Your task to perform on an android device: I'm going to Barcelona with my mother, thus I'm searching for a hotel in Barcelona for four nights from November 1st to November 5th, 2023 in the booking.com app.
Image 0: 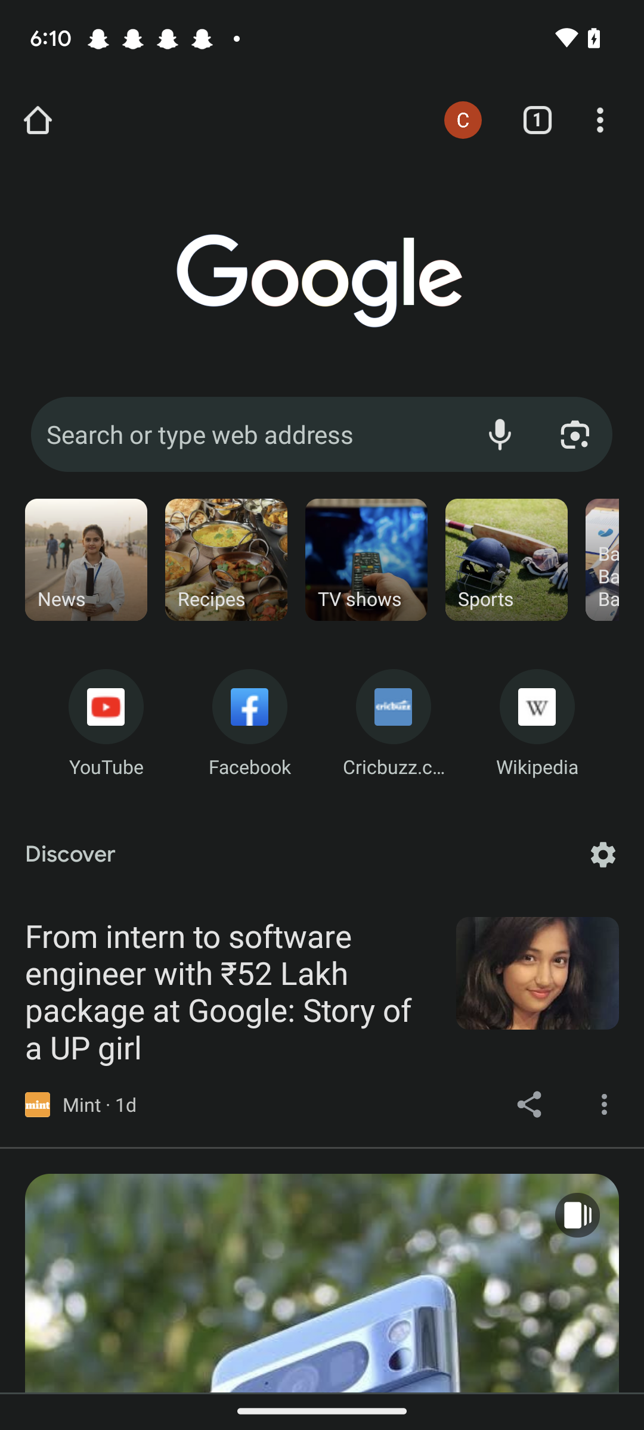
Open the booking.com app
Step 0: open app "Booking.com"
Image 1: 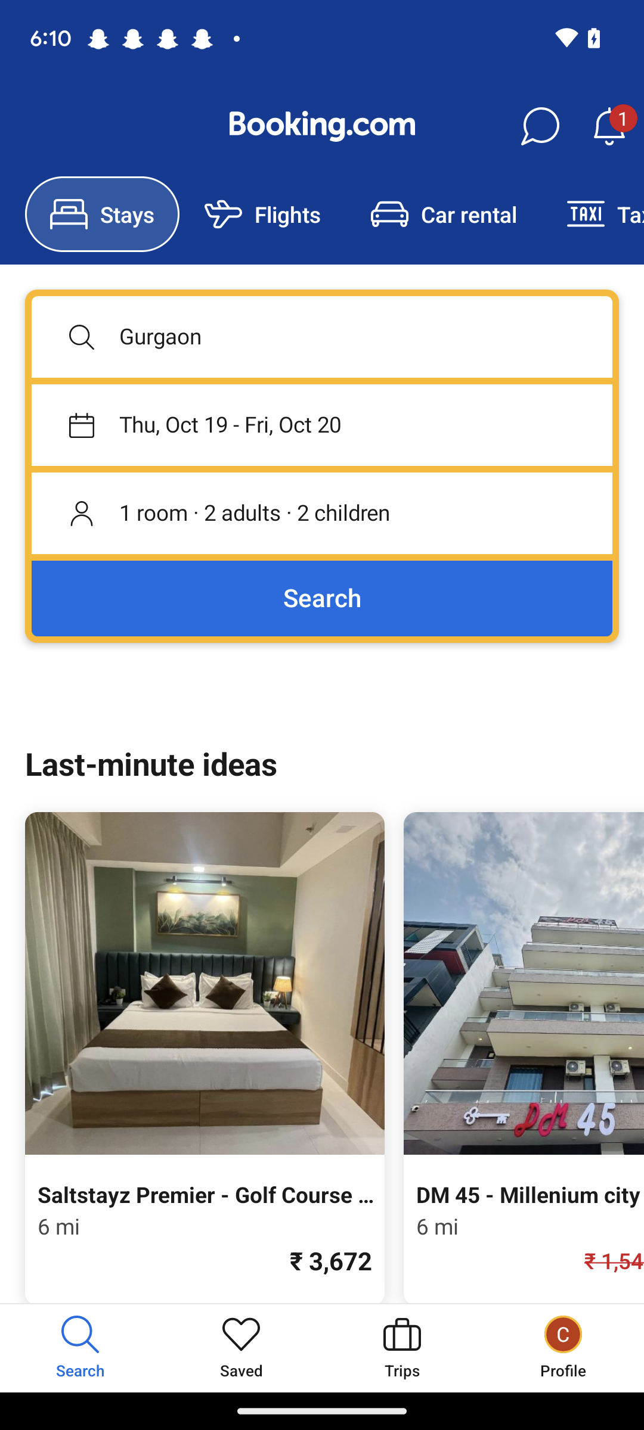
Click on the destination search bar at the top of the screen
Step 1: click (322, 337)
Image 2: 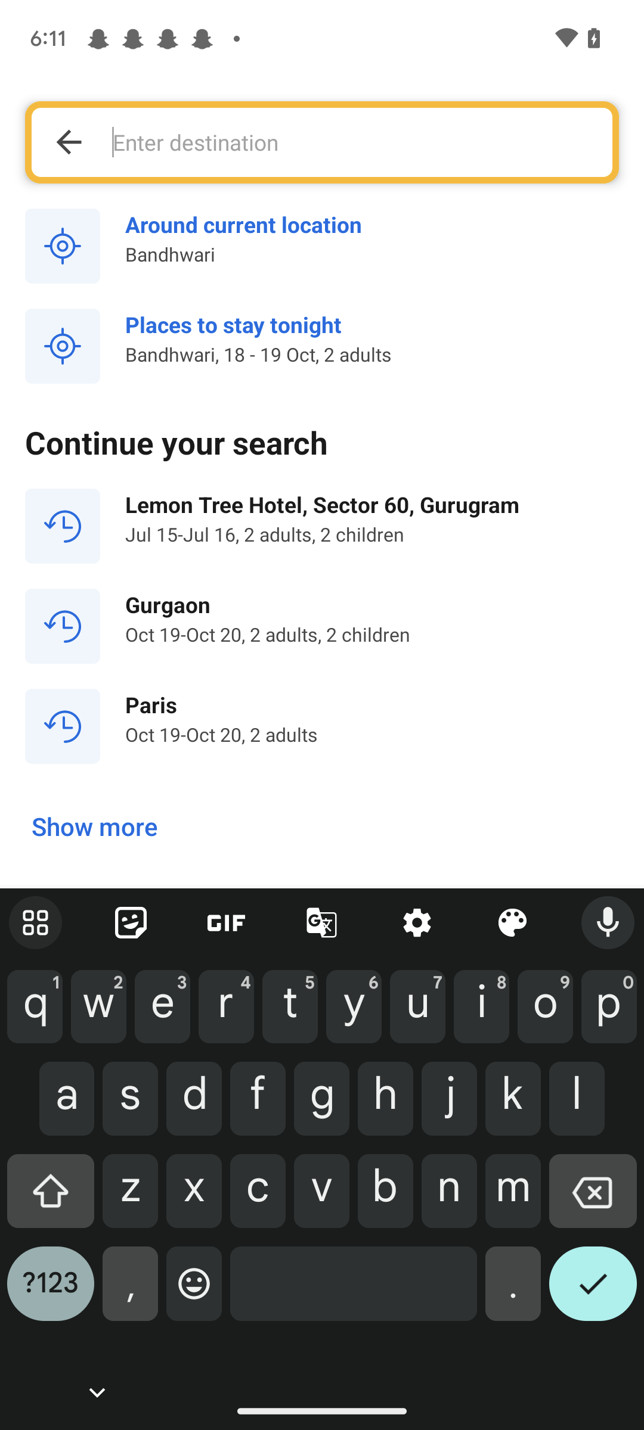
Search for Barcelona 
Step 2: type "Barcelona"
Image 3: 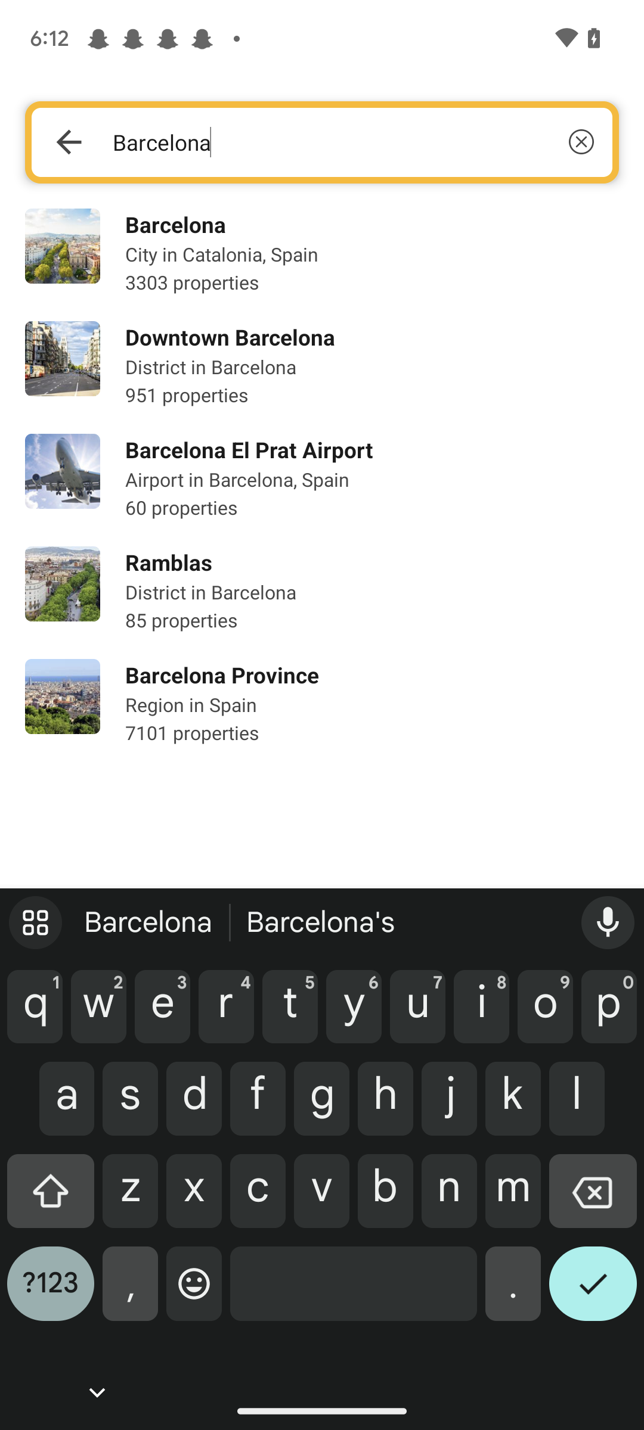
Click on the first result
Step 3: click (372, 254)
Image 4: 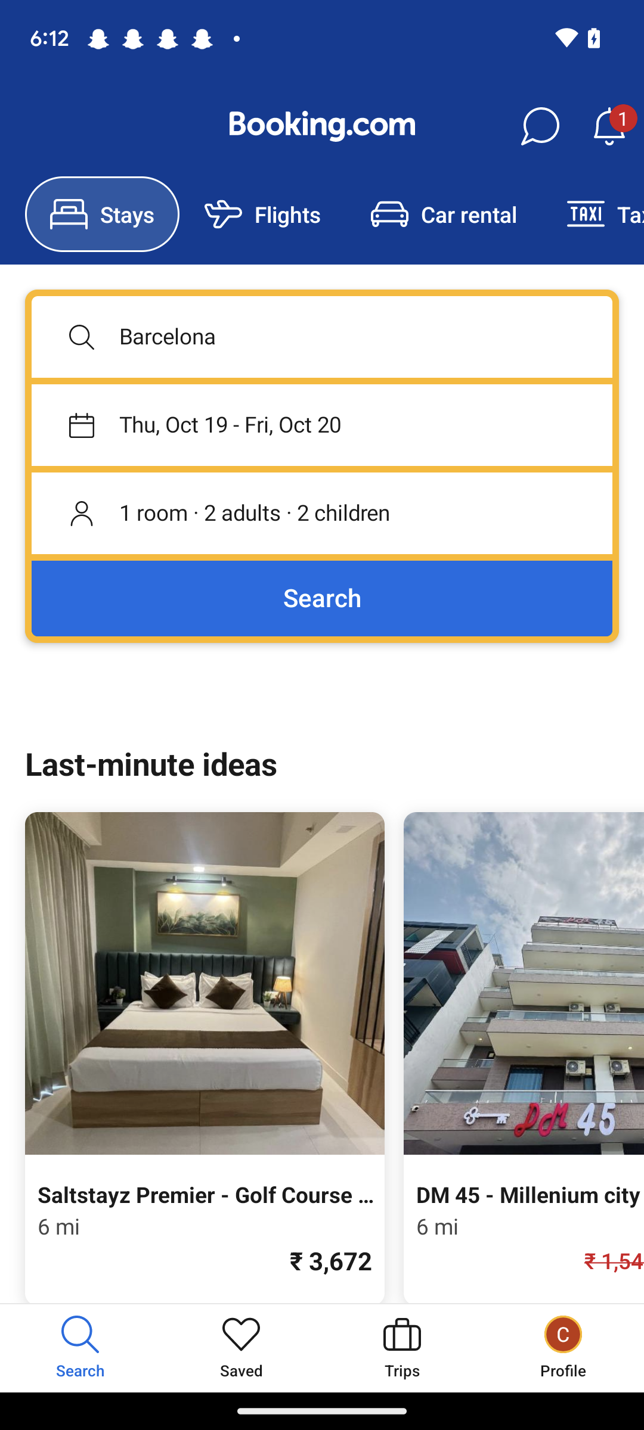
Click on the dates section
Step 4: click (322, 425)
Image 5: 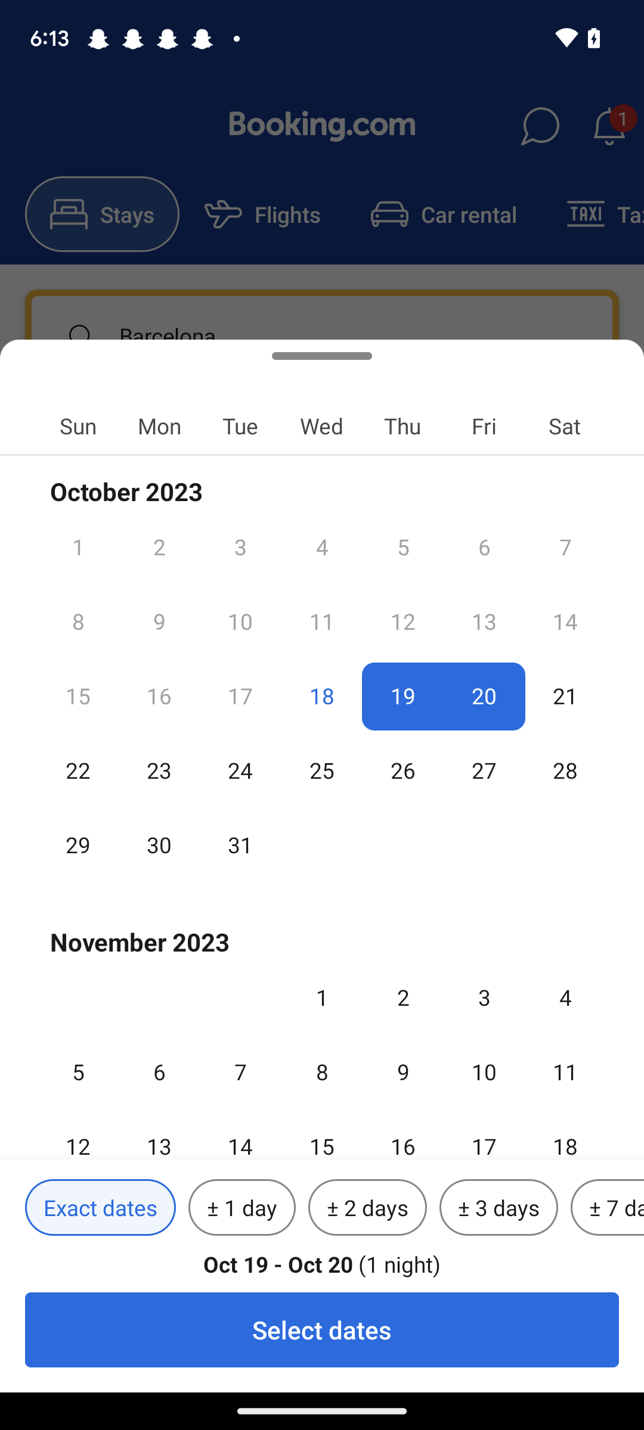
Click on the 1st Nov
Step 5: click (321, 997)
Image 6: 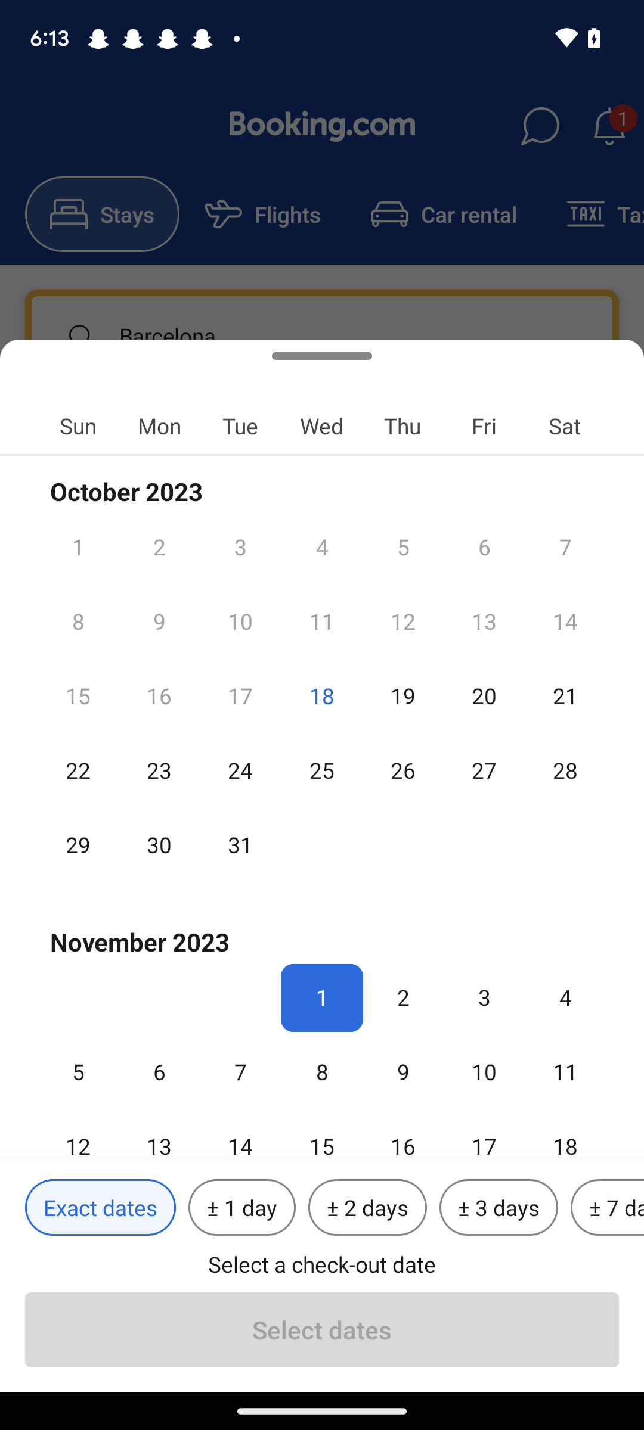
Click on the 5th Nov
Step 6: click (78, 1065)
Image 7: 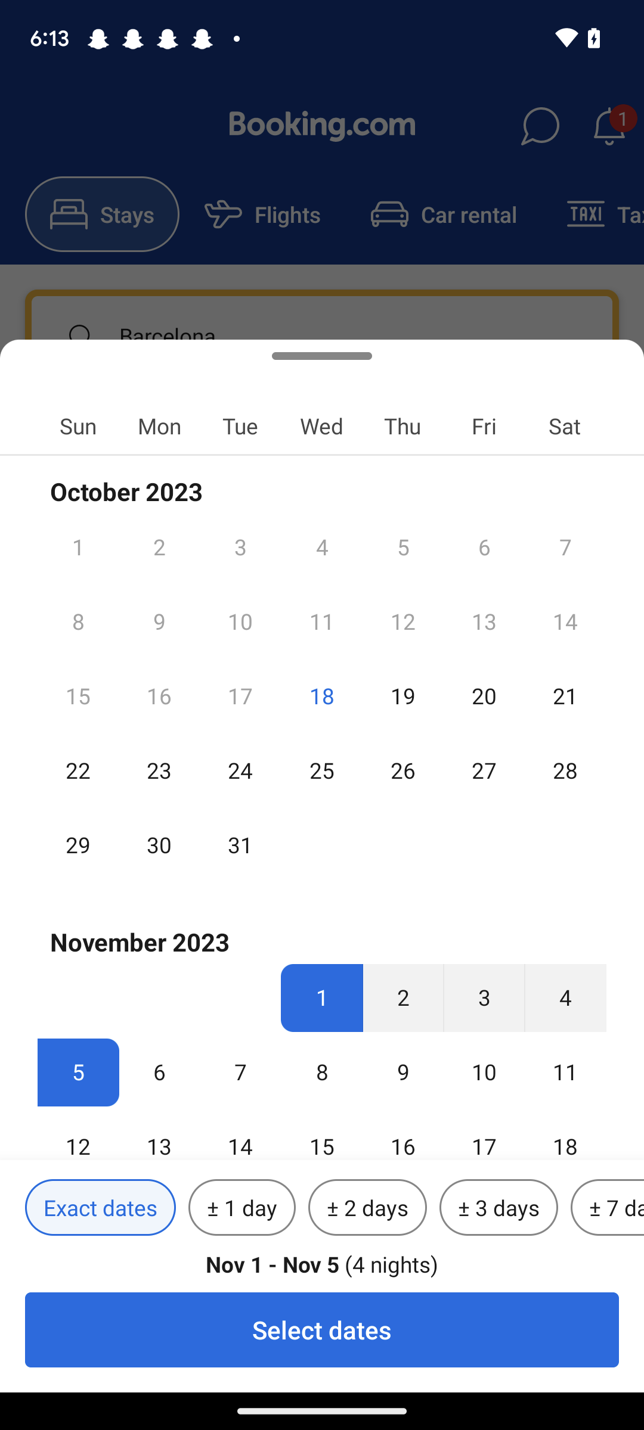
Click on the select dates button at the bottom of the screen
Step 7: click (322, 1330)
Image 8: 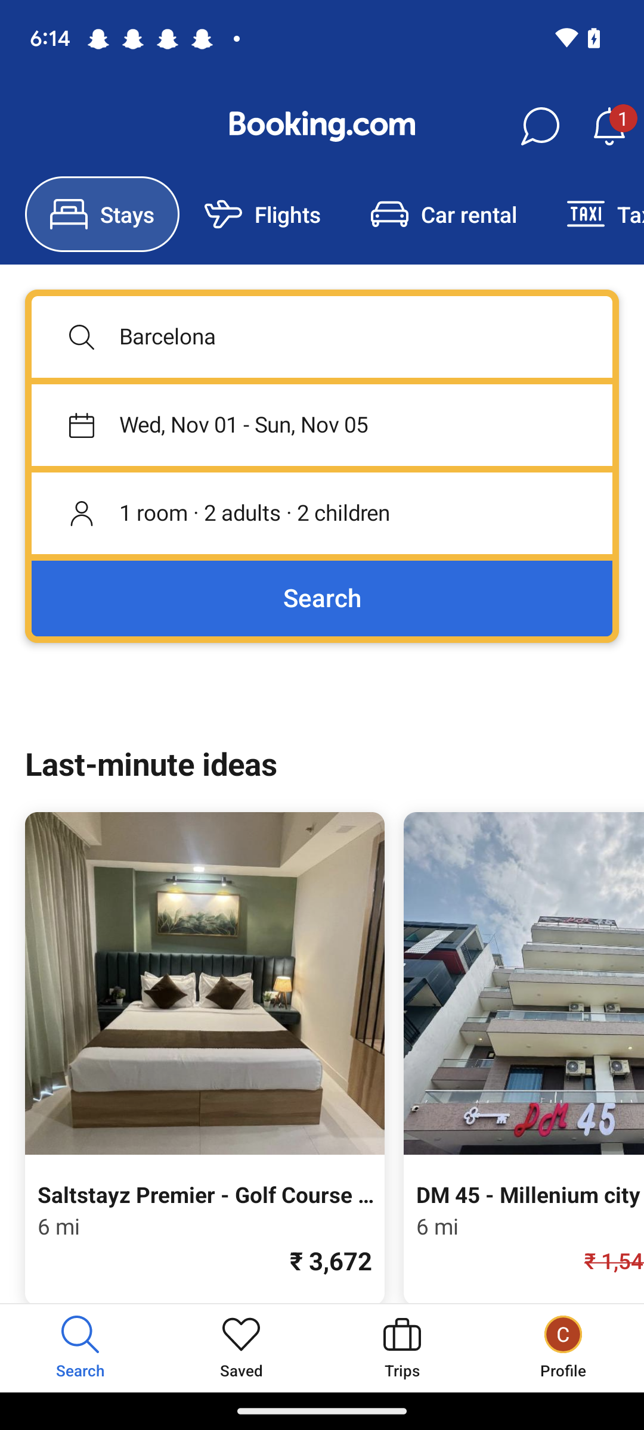
Click on the person section
Step 8: click (322, 513)
Image 9: 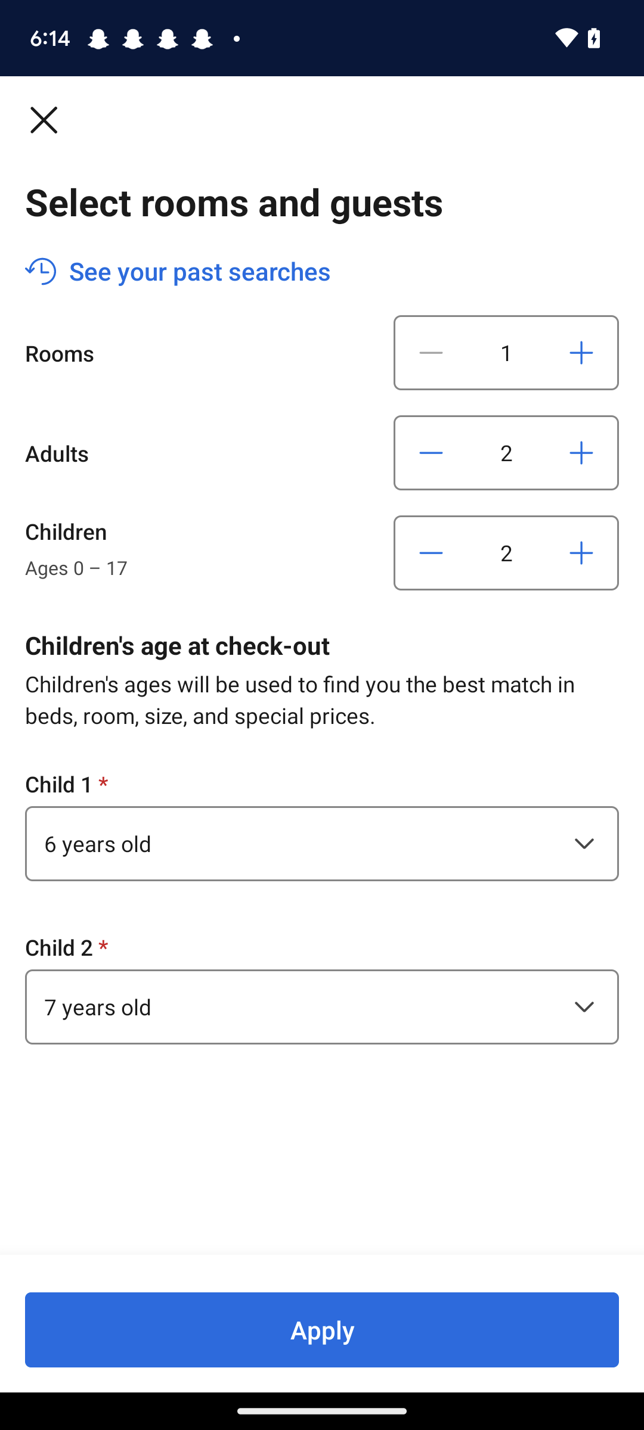
Click on the - icon of the children section
Step 9: click (431, 553)
Image 11: 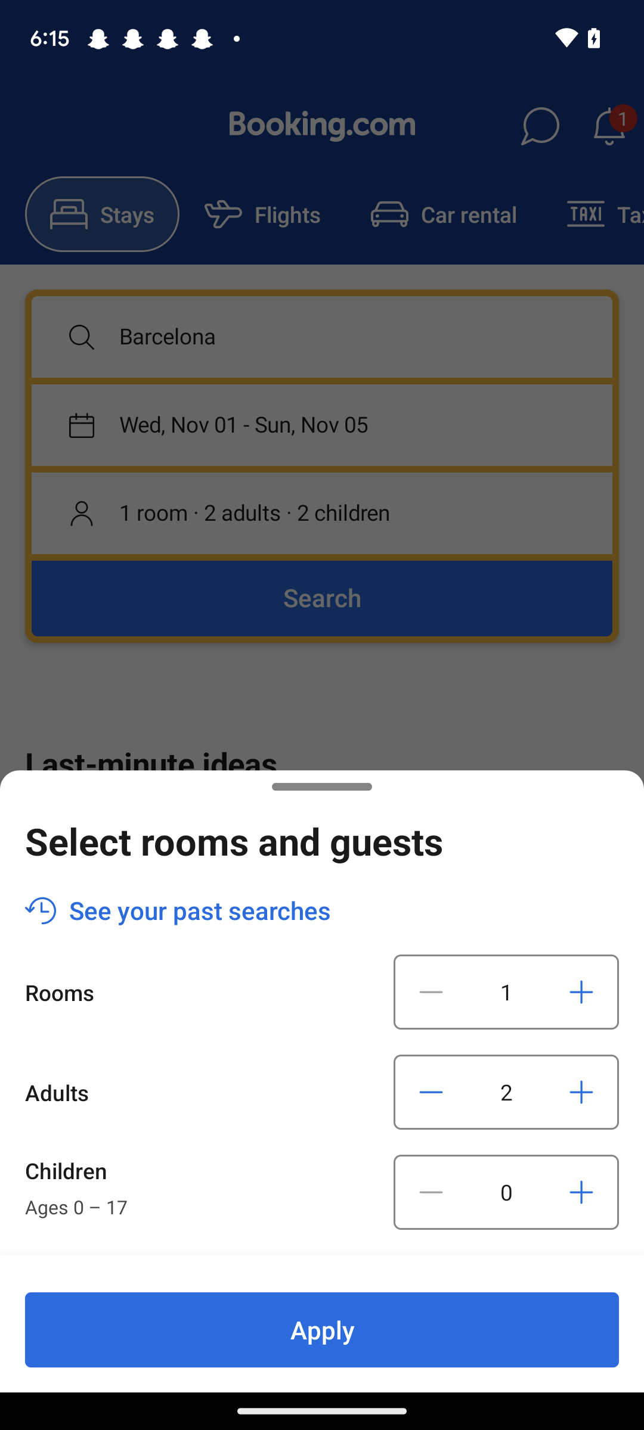
Click on the apply button at the bottom of the screen
Step 11: click (322, 1330)
Image 12: 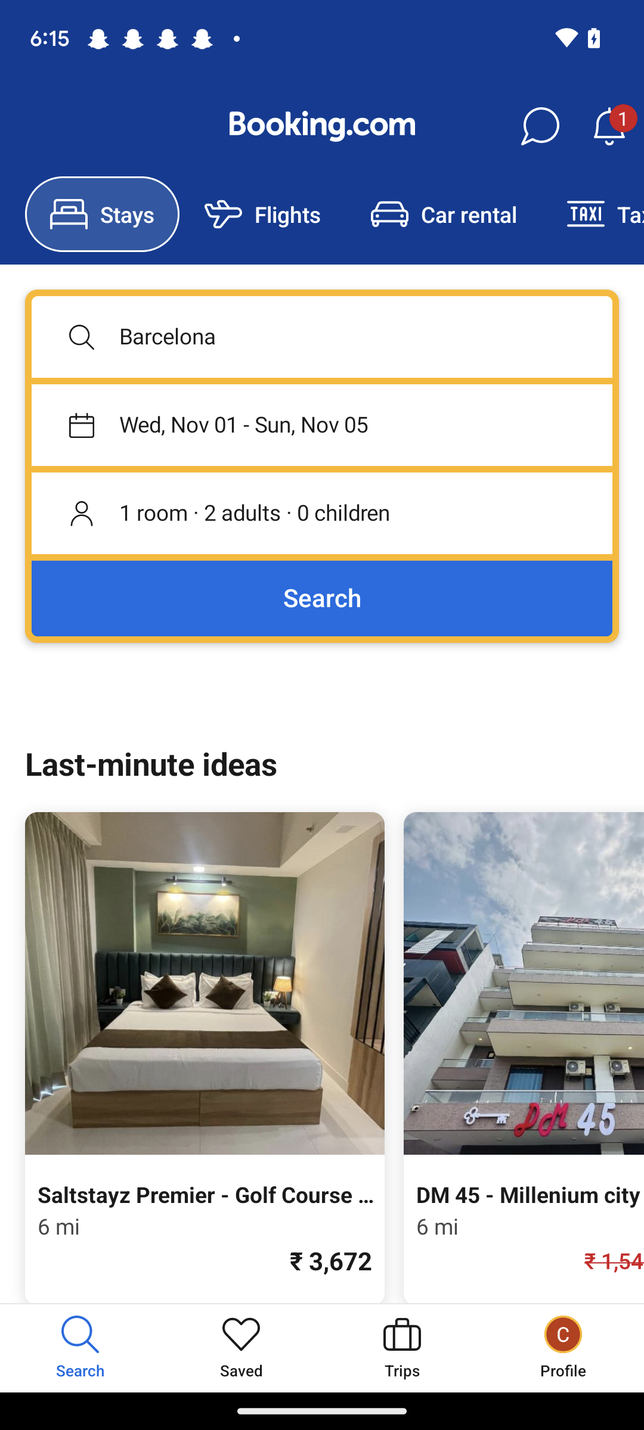
Click on the search button
Step 12: click (322, 598)